Your task to perform on an android device: Our friends group has arranged a get-together for the upcoming Monday, so I'd want to add an event on the calendar app and label it "Get together." 
Image 0: 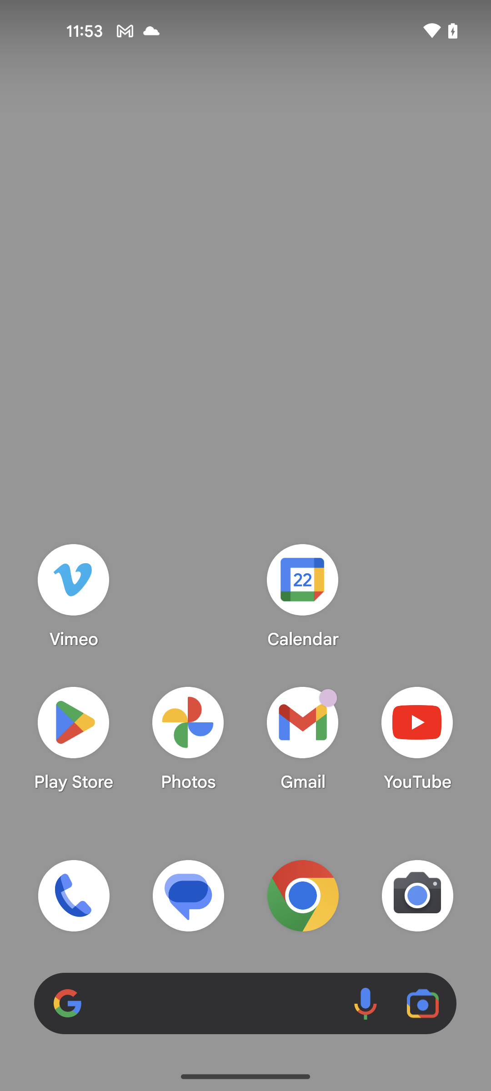
open the Calendar app
Step 0: open app "Calendar"
Image 1: 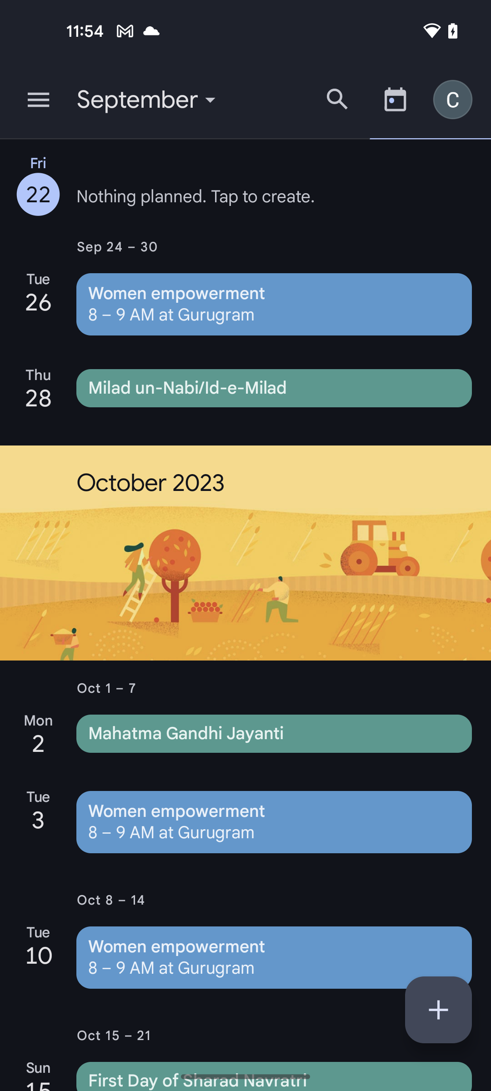
click on the add button at the bottom right corner of the screen
Step 1: click (438, 1010)
Image 2: 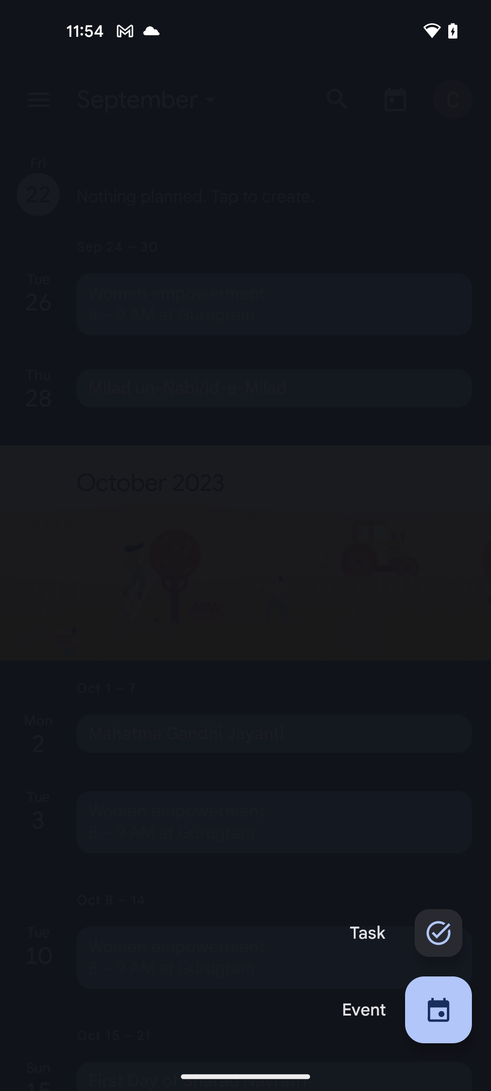
select event option
Step 2: click (438, 1010)
Image 3: 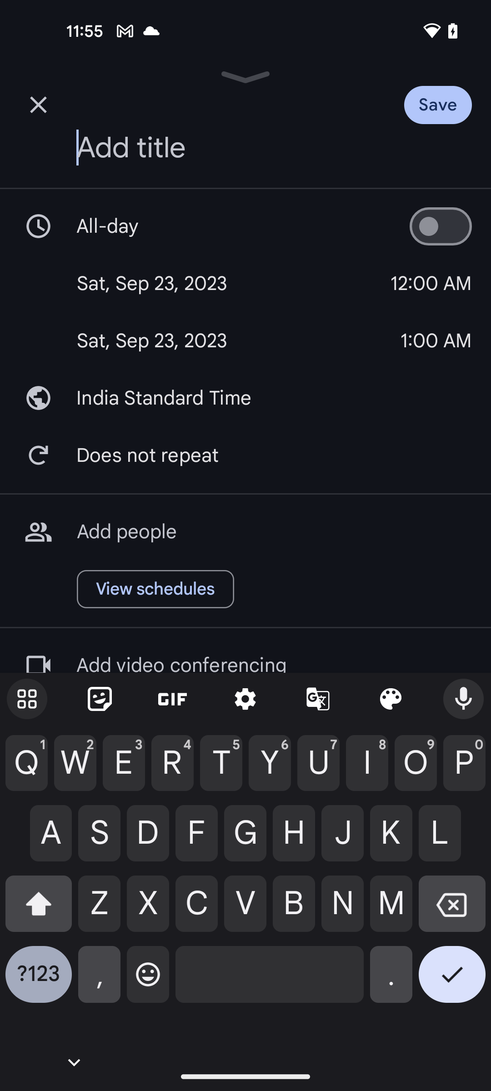
enter title name Get-Together
Step 3: type "Get - Together"
Image 4: 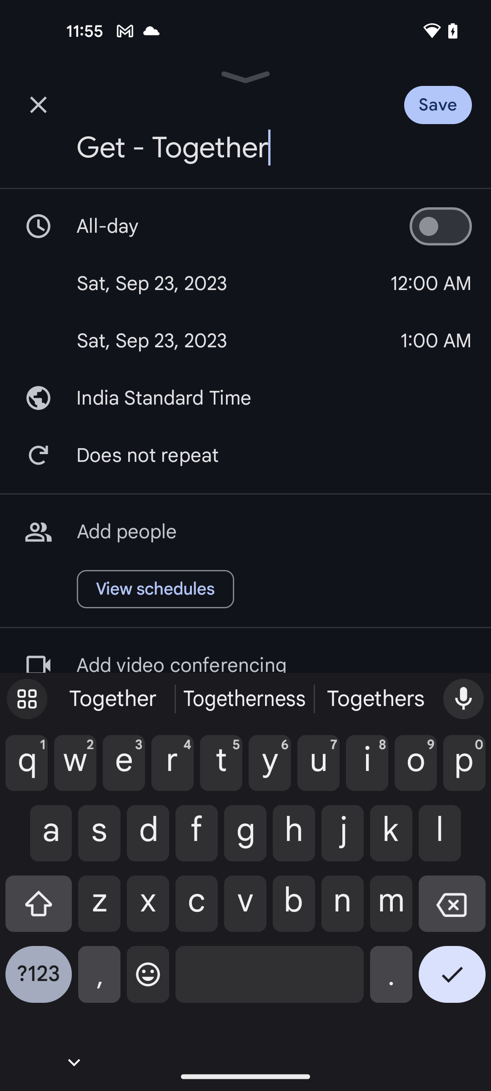
click on the date
Step 4: click (233, 283)
Image 5: 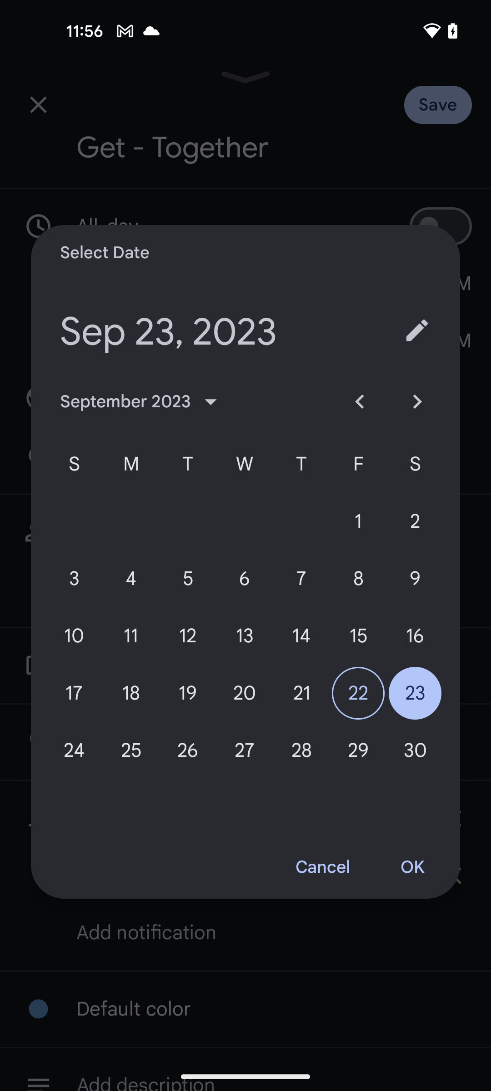
select 25 september
Step 5: click (130, 750)
Image 6: 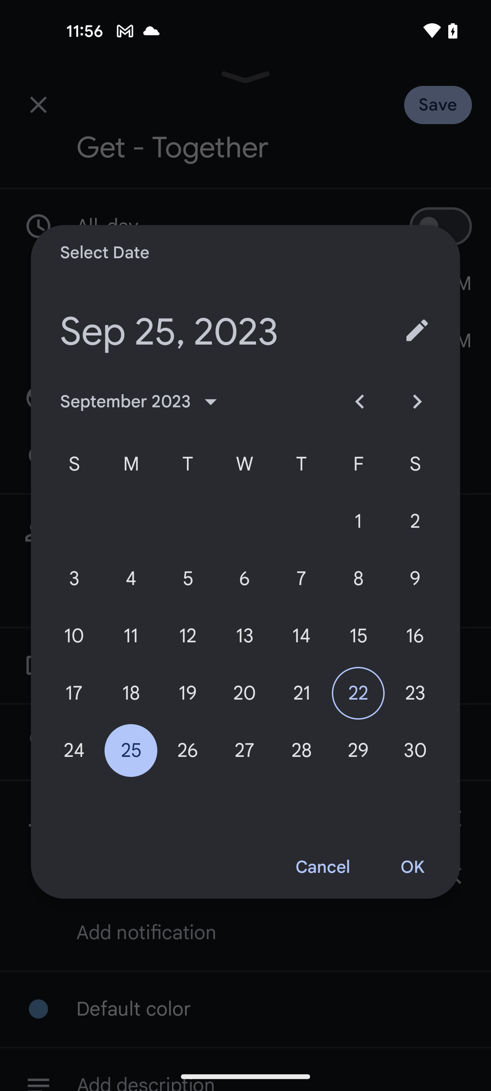
click on the ok button
Step 6: click (412, 867)
Image 7: 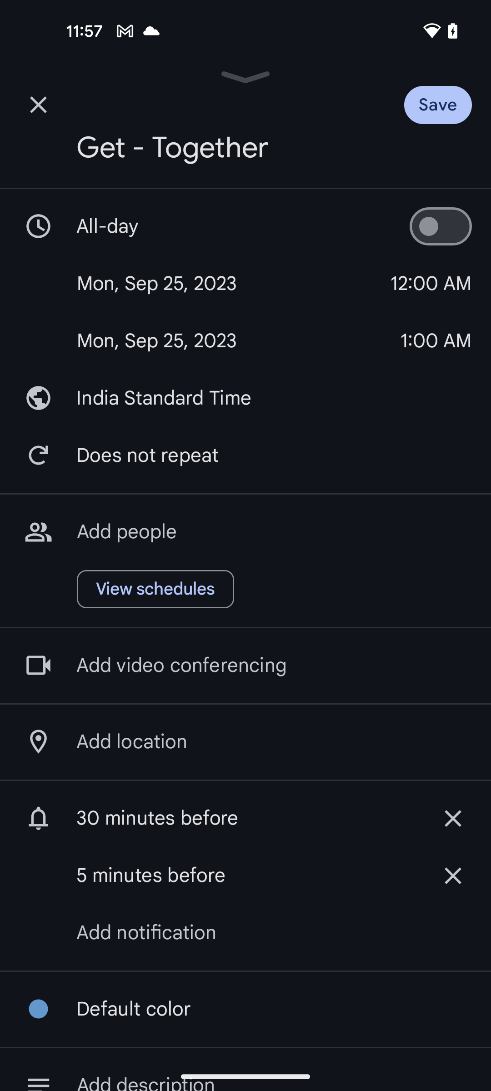
click on the save button at the top right corner of the screen
Step 7: click (457, 99)